Your task to perform on an android device: Open the Zoho Show app and add the first image from the recent image.
Image 0: 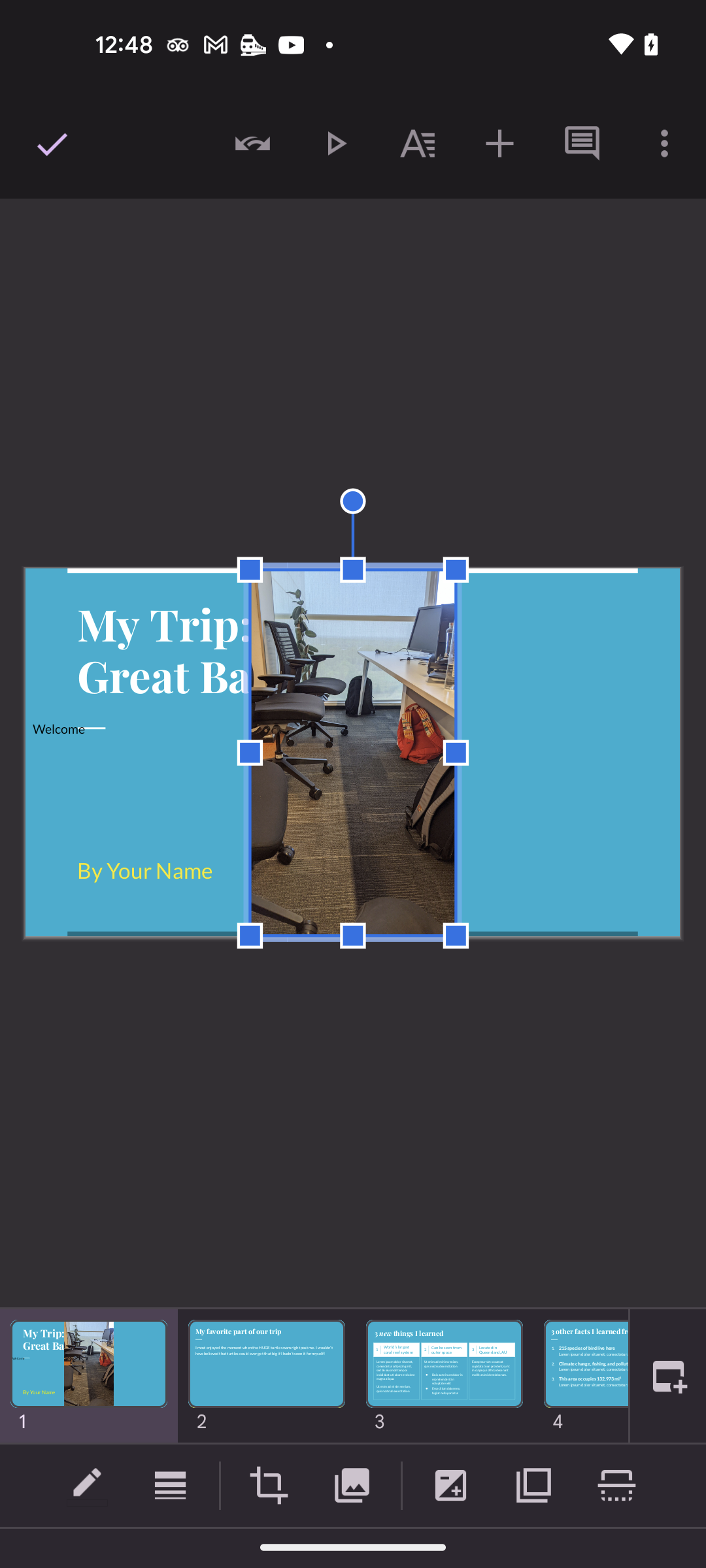
Open Zoho Show app
Step 0: open app "Show"
Image 1: 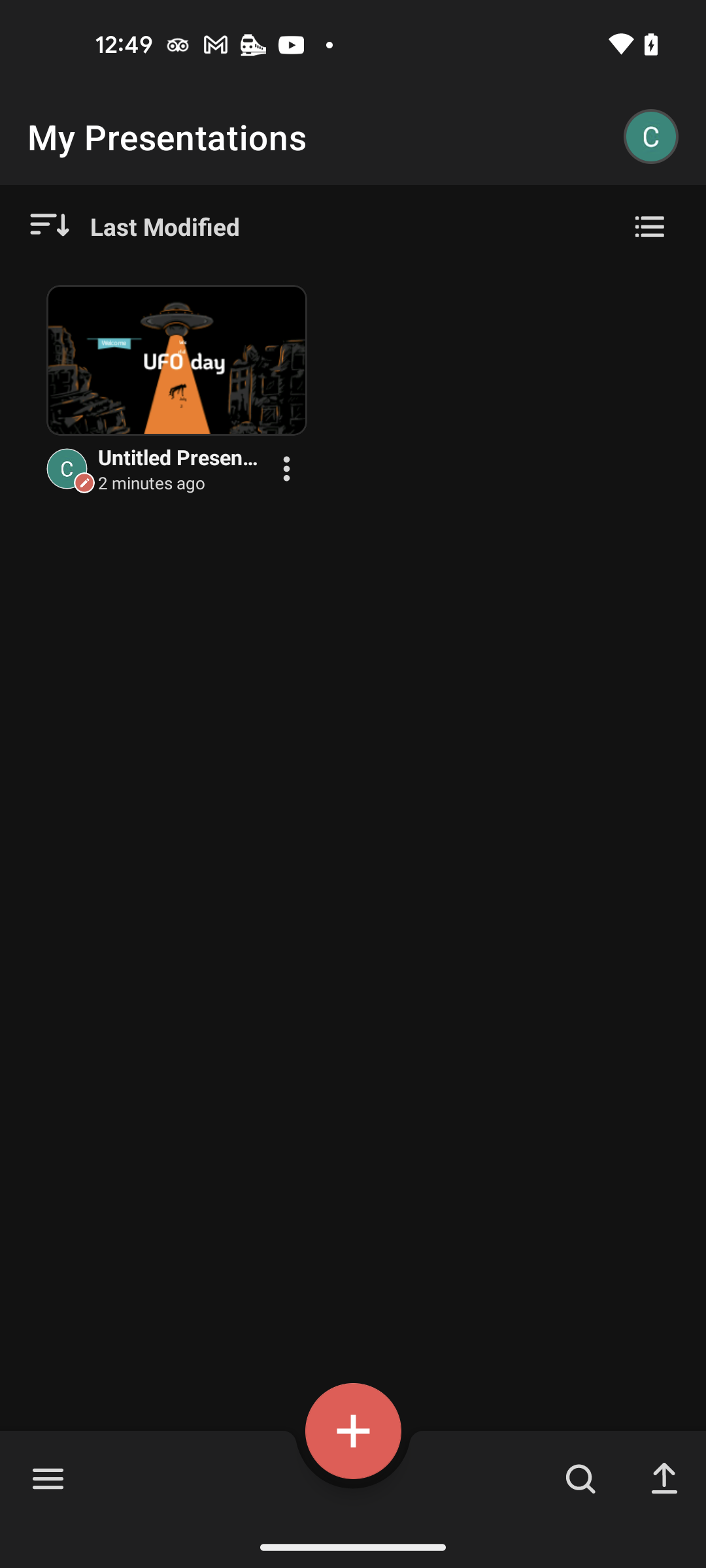
Open the first file
Step 1: click (176, 400)
Image 2: 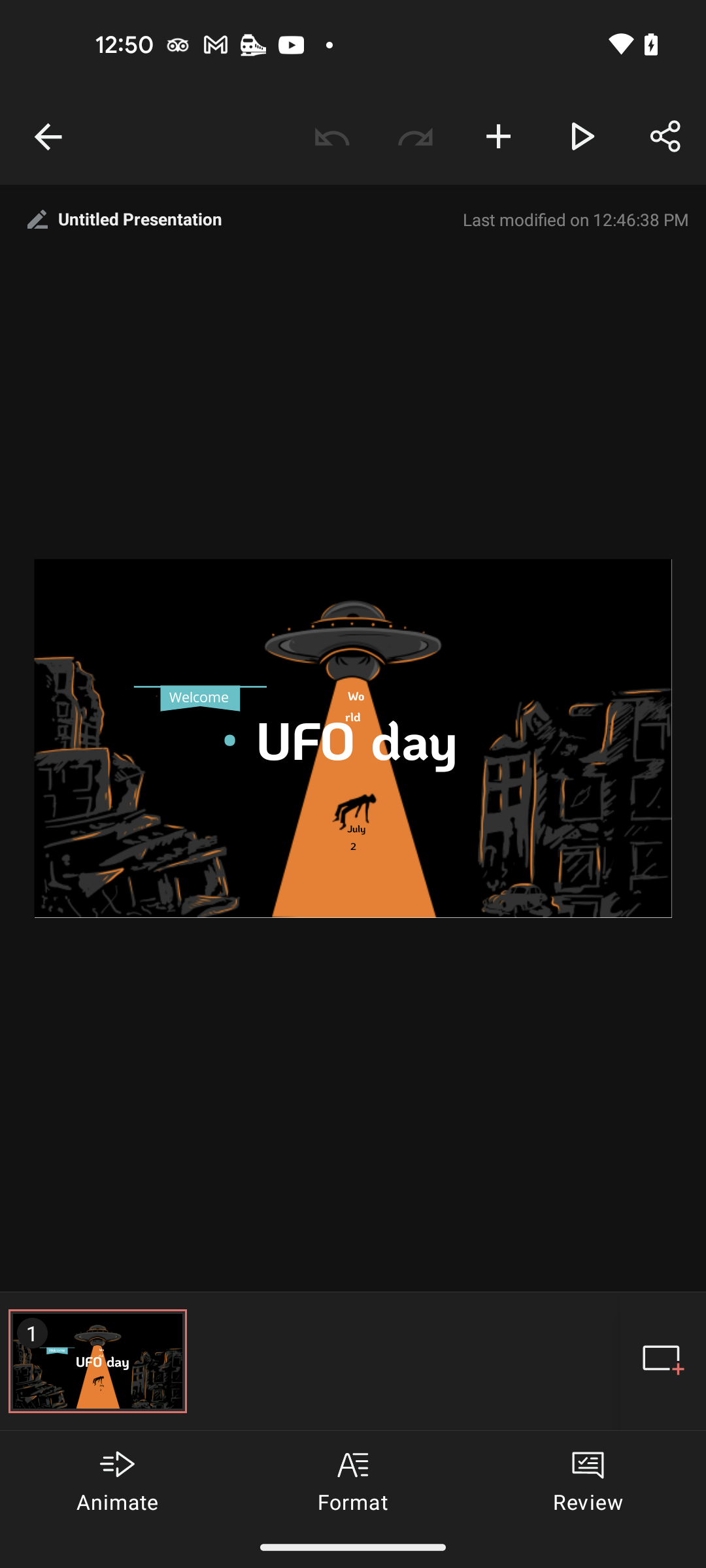
Click on the Plus icon at the top of the screen
Step 2: click (498, 137)
Image 5: 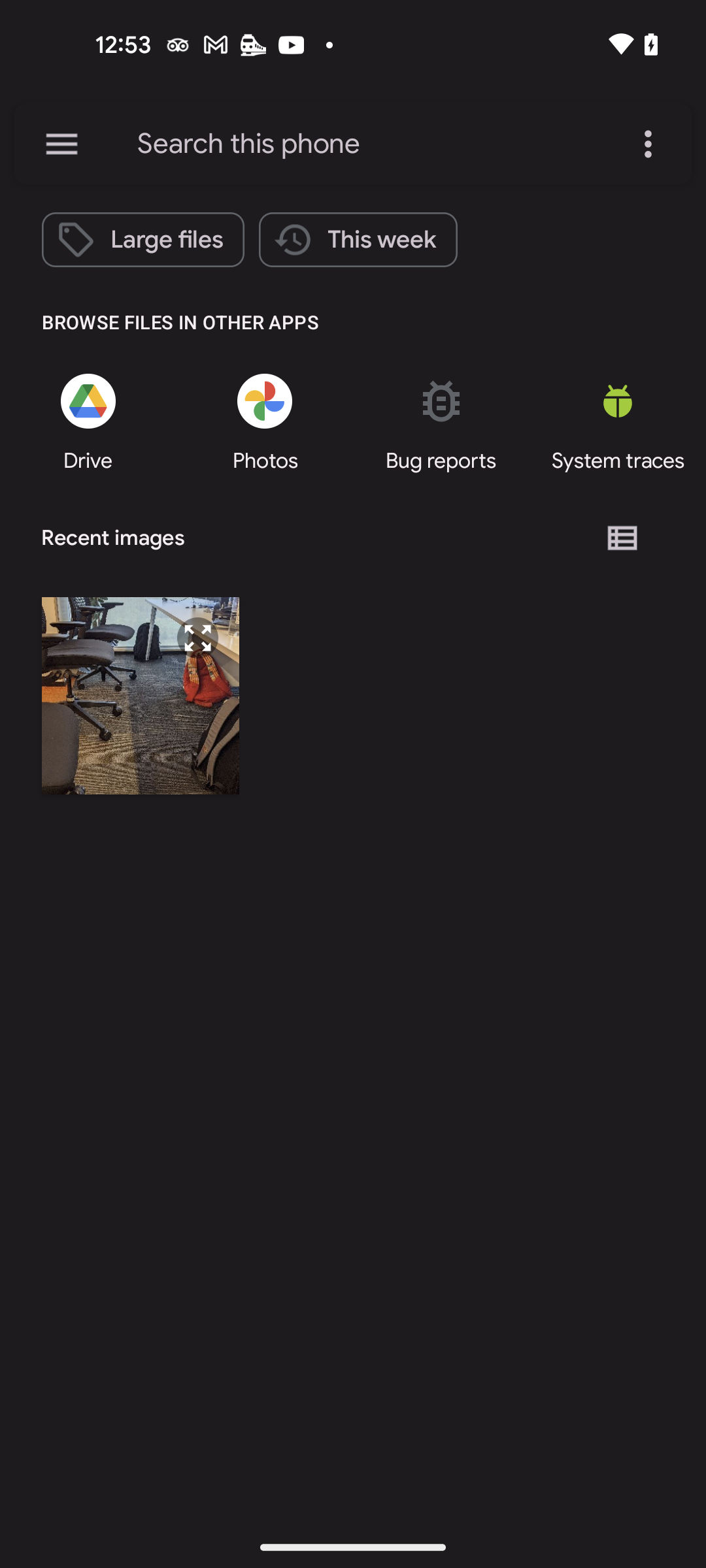
Click on the first image from the Recent Images
Step 5: click (140, 695)